Your task to perform on an android device: Click on share button of the video best of Arijit singh song 2022 and choose Meet live sharing app
Image 0: 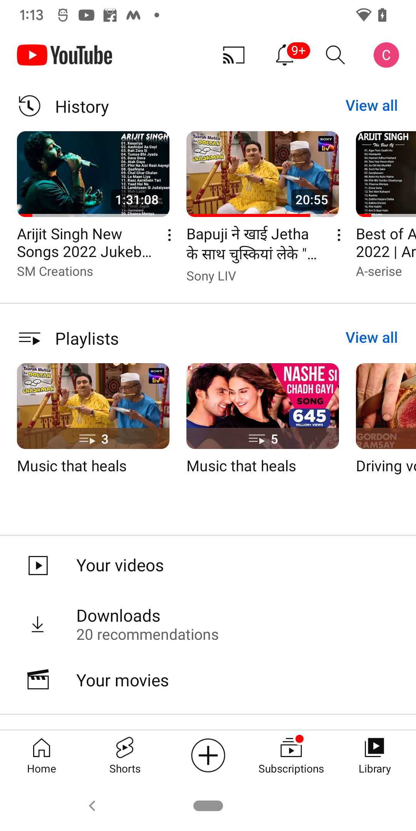
go to the search bar at the top of the screen
Step 0: click (335, 55)
Image 1: 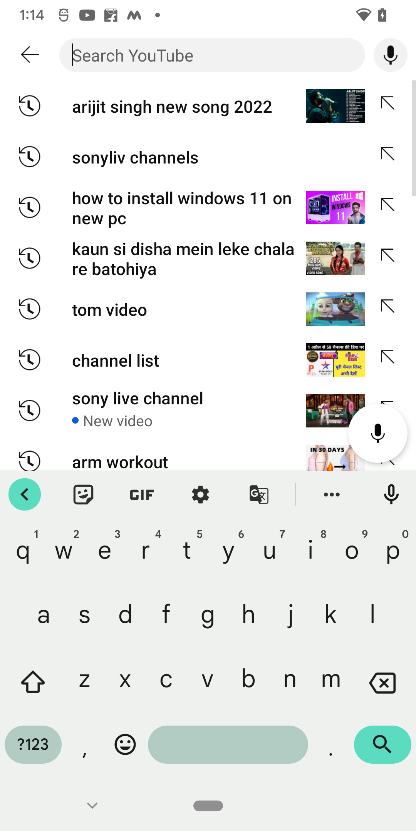
click on the first result
Step 1: click (180, 106)
Image 2: 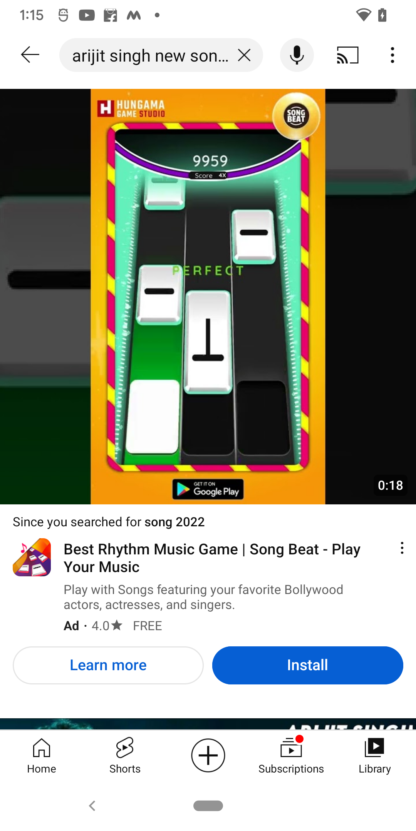
swipe up to view Arjit singh songs
Step 2: scroll down
Image 3: 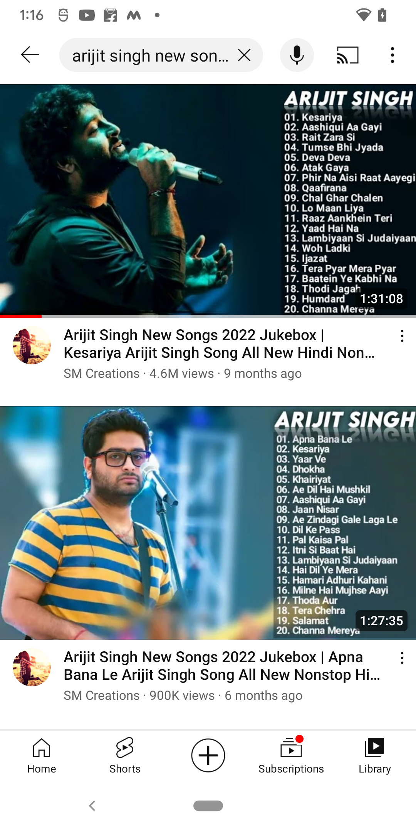
click on the first video
Step 3: click (208, 245)
Image 4: 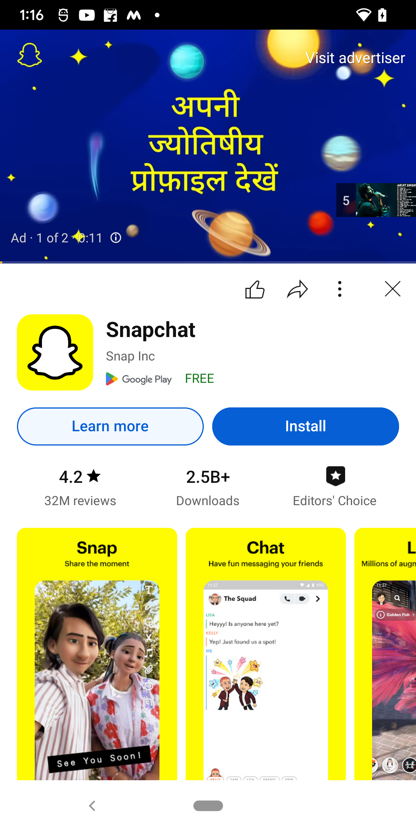
skip the ad
Step 4: click (208, 147)
Image 5: 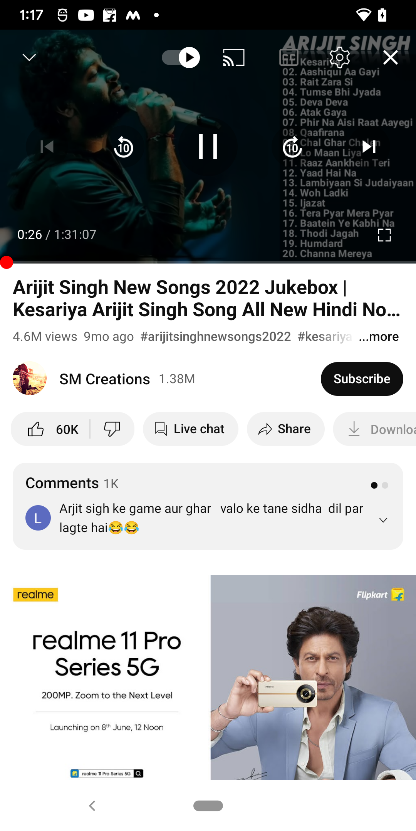
click on the share button
Step 5: click (285, 429)
Image 6: 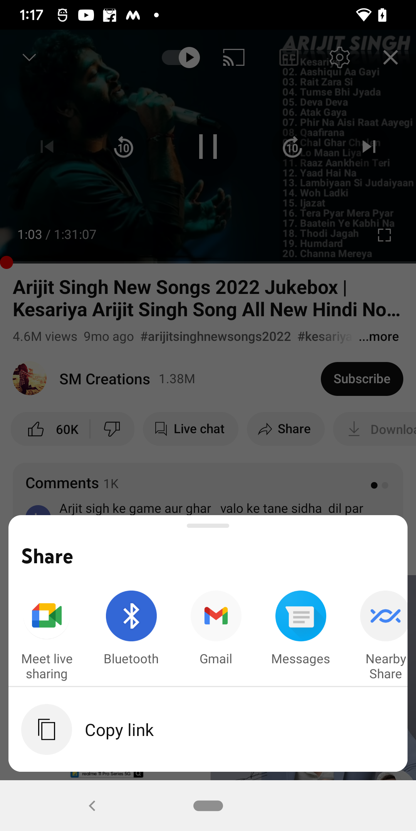
choose the meet live sharing app
Step 6: click (47, 636)